Your task to perform on an android device: In the Jefit app, I want to find a workout buddy  TEWER to stay motivated and accountable. 
Image 0: 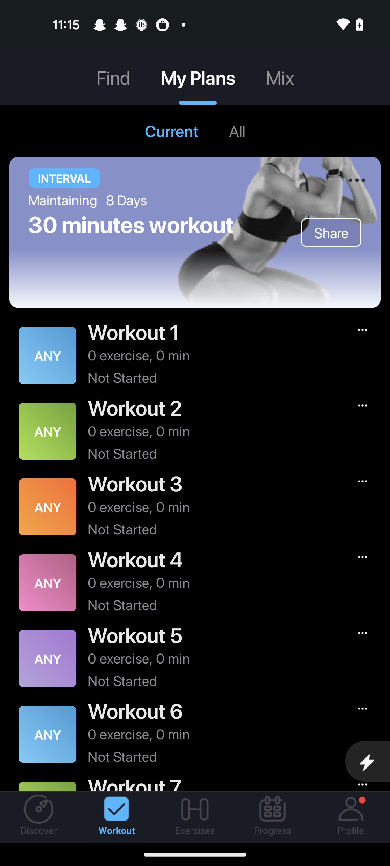
Click on the Discover tab 
Step 0: click (39, 817)
Image 1: 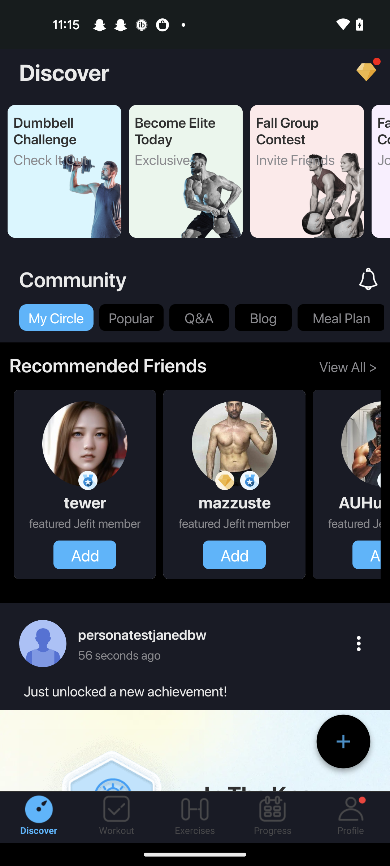
Click on the Add button of the Tewer
Step 1: click (85, 555)